Your task to perform on an android device: Go to the JioSaavn app & share your playlist to akashgahlot@google.com through gmail app
Image 0: 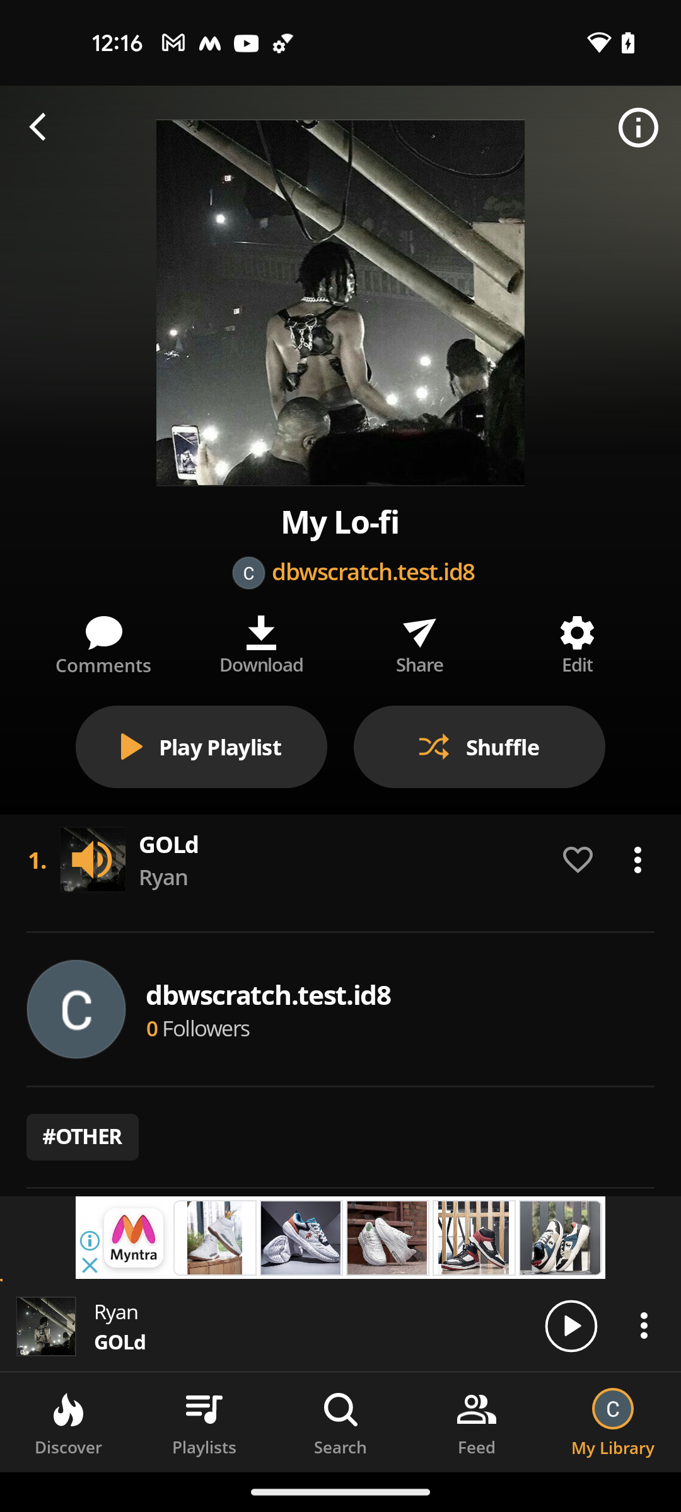
open the JioSaavn app
Step 0: open app "JioSaavn"
Image 1: 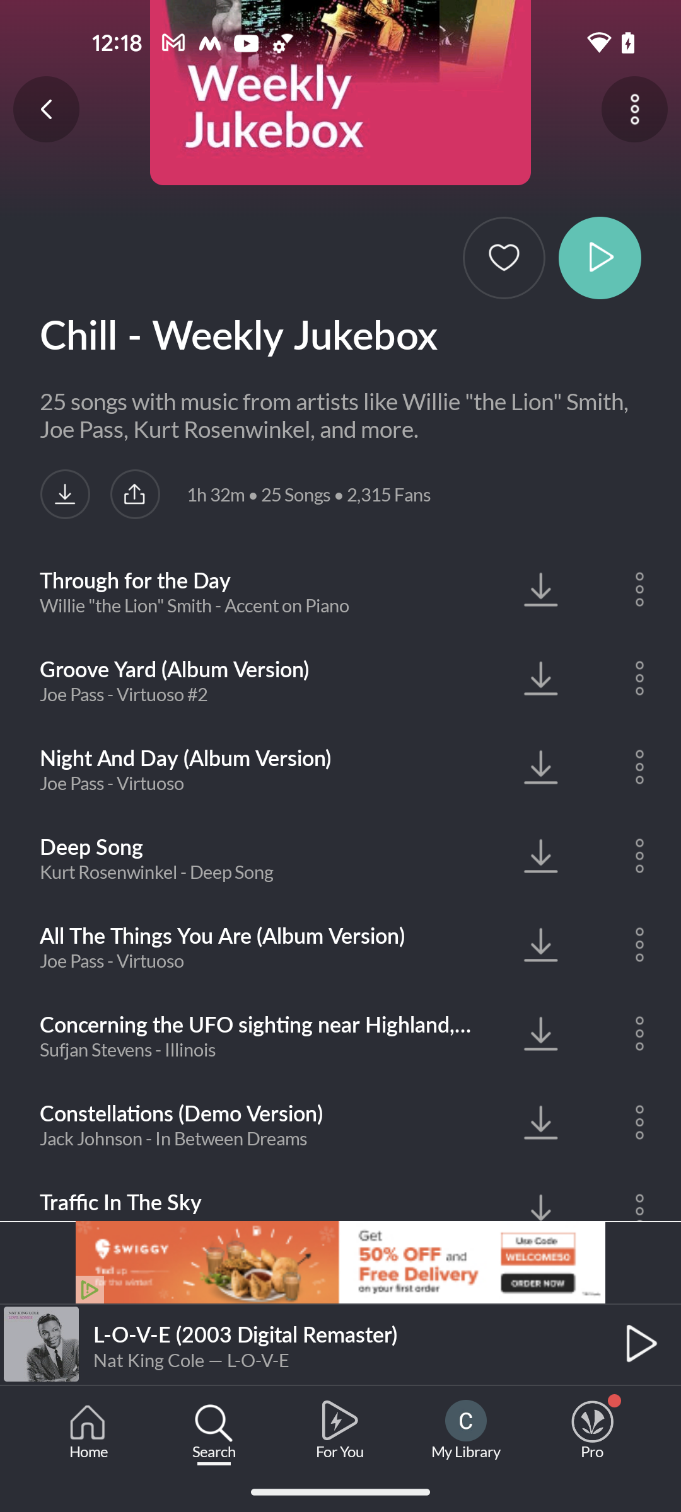
click on the My Library tab at the bottom of the screen
Step 1: click (466, 1420)
Image 2: 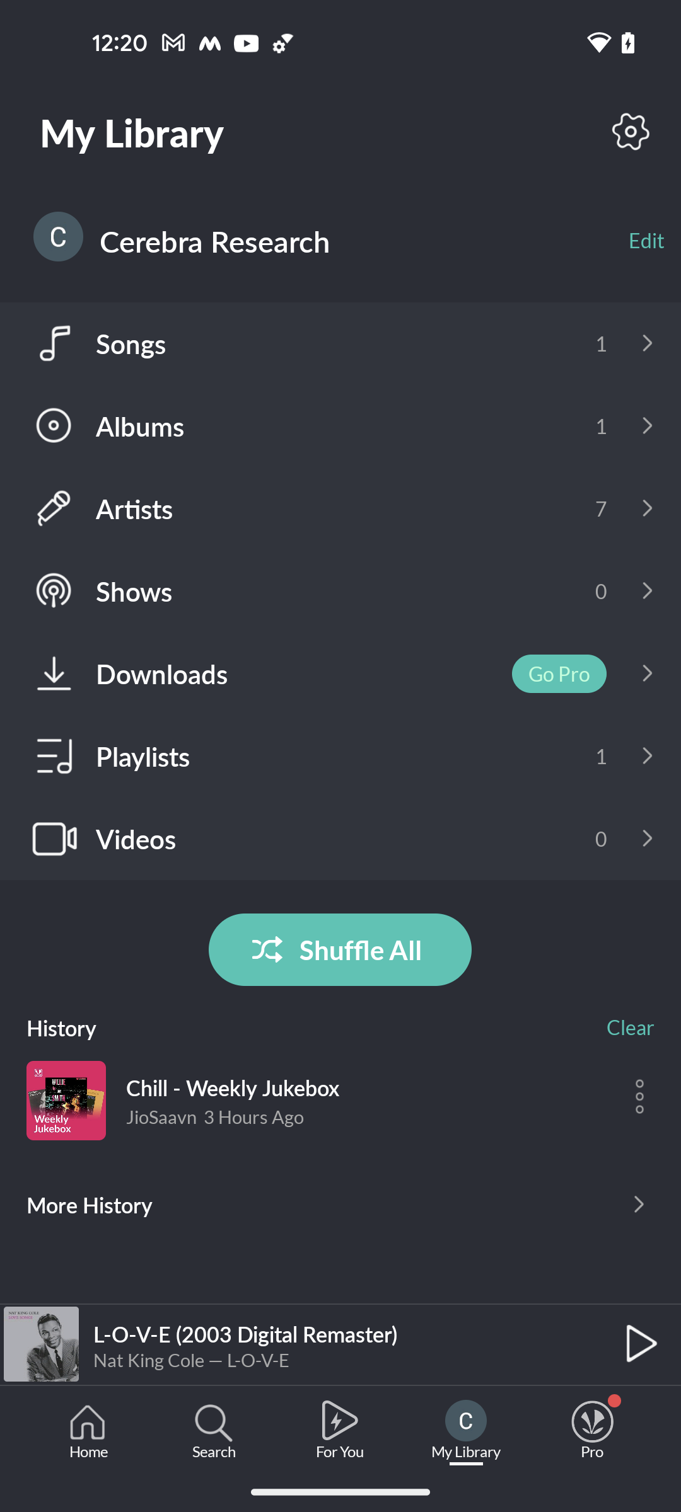
click on the Playlists option
Step 2: click (147, 756)
Image 3: 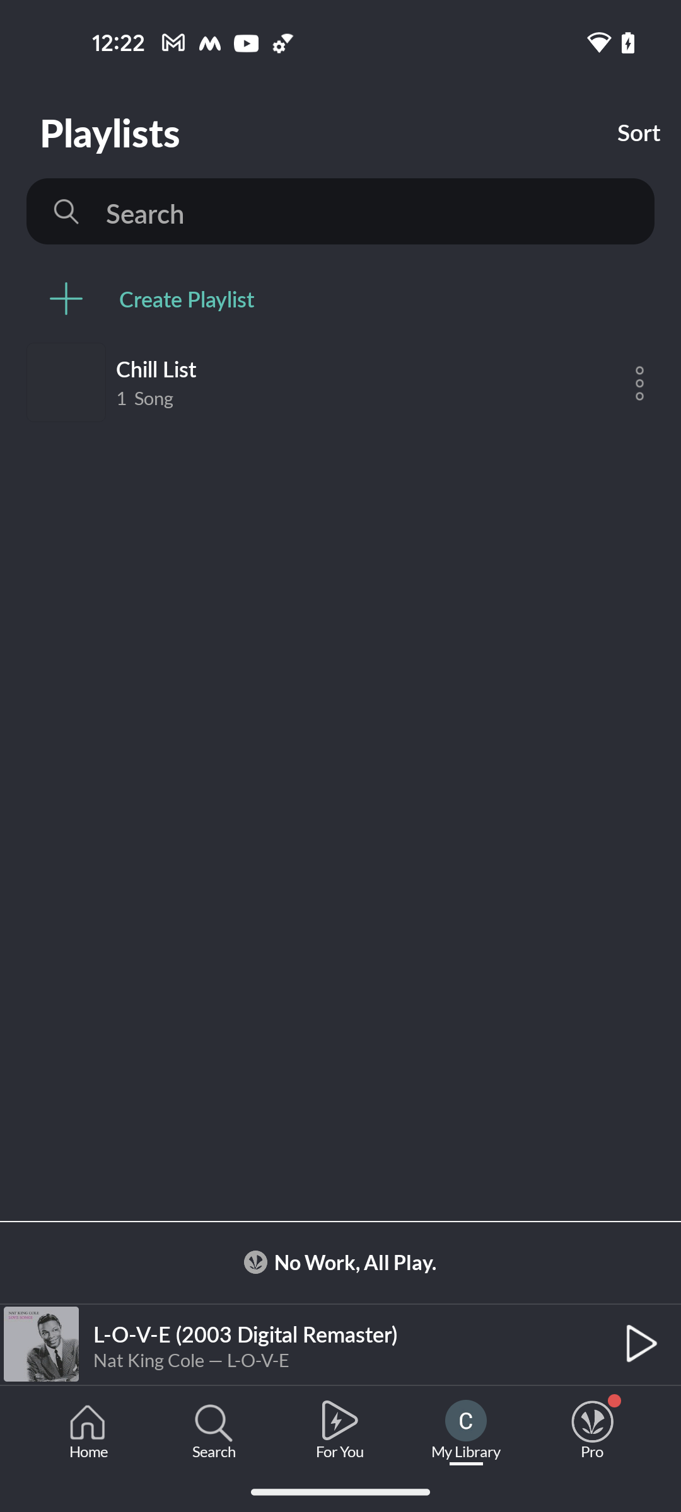
Select the playlist
Step 3: click (163, 368)
Image 4: 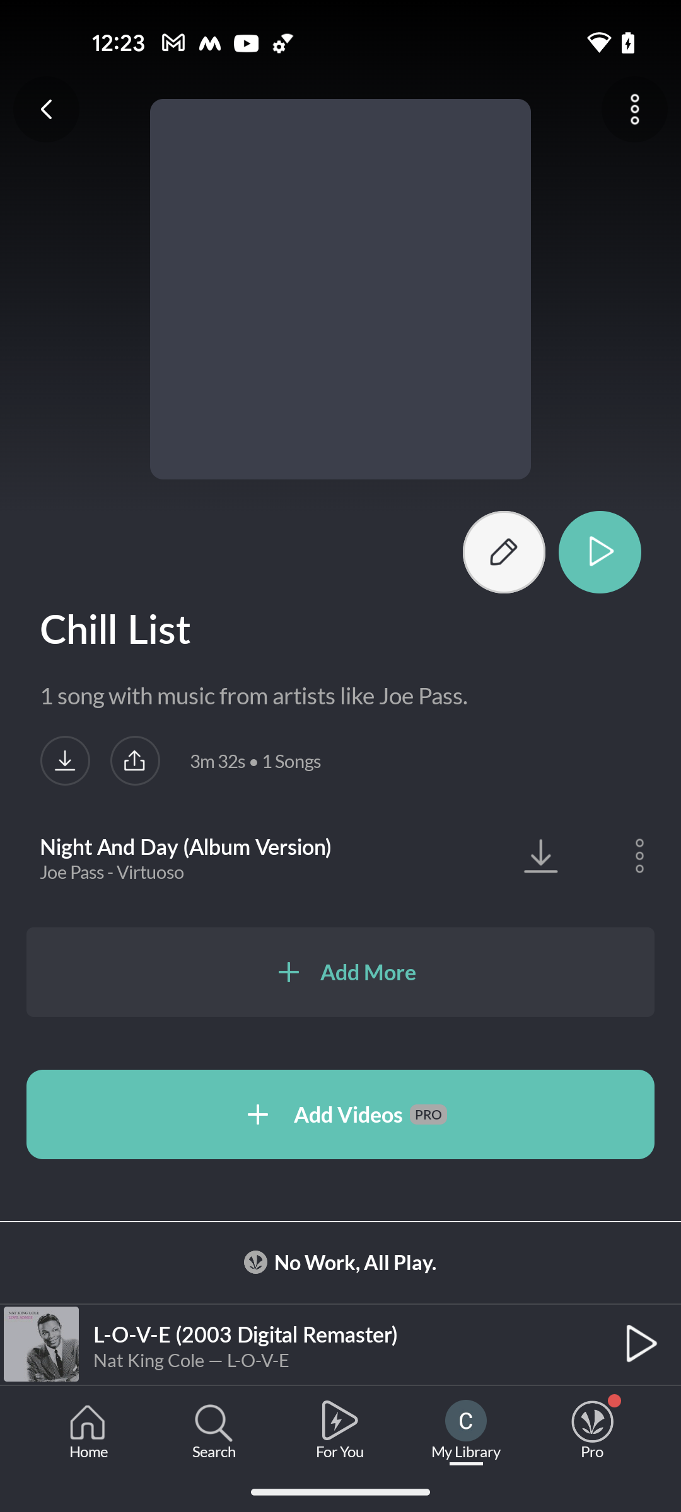
click on the three dots at the top right corner of the screen
Step 4: click (634, 113)
Image 5: 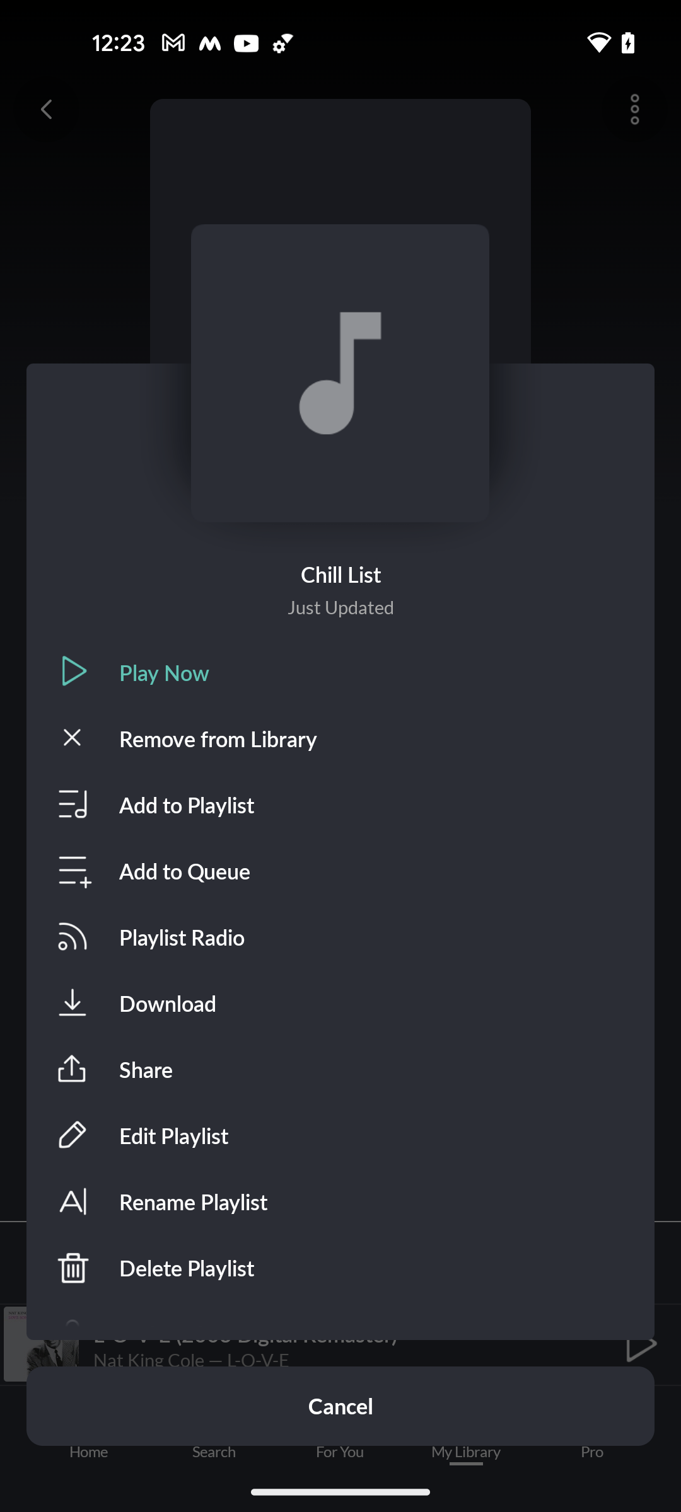
click on the share option
Step 5: click (139, 1069)
Image 6: 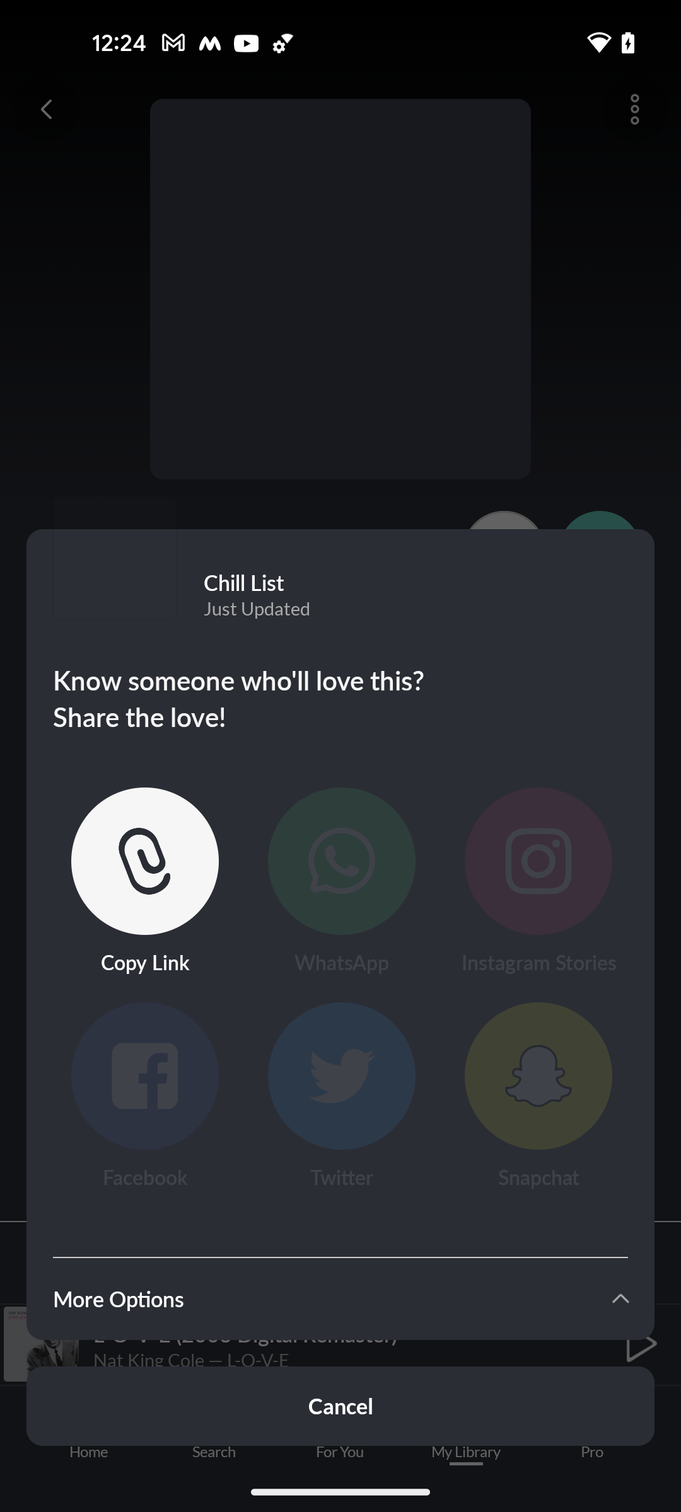
click on the More options
Step 6: click (354, 1298)
Image 7: 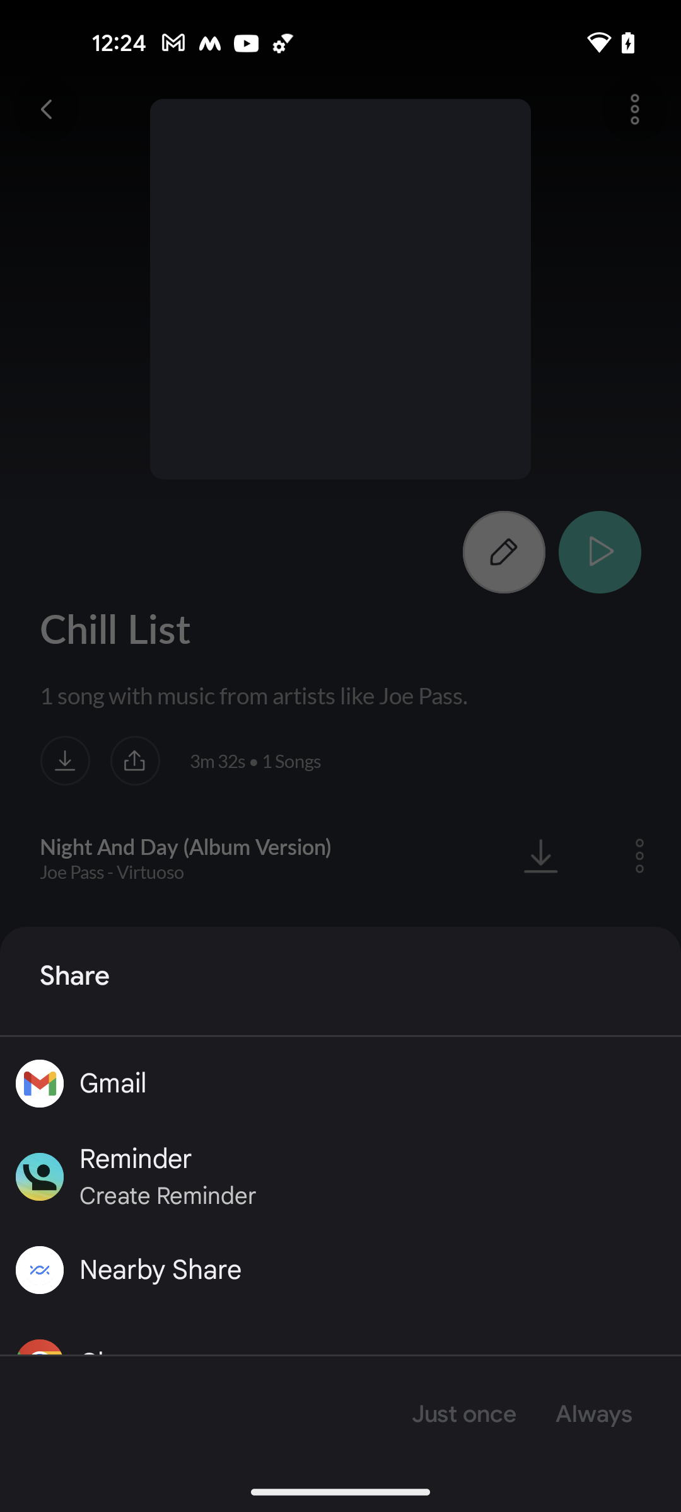
select the Gmail app
Step 7: click (113, 1084)
Image 8: 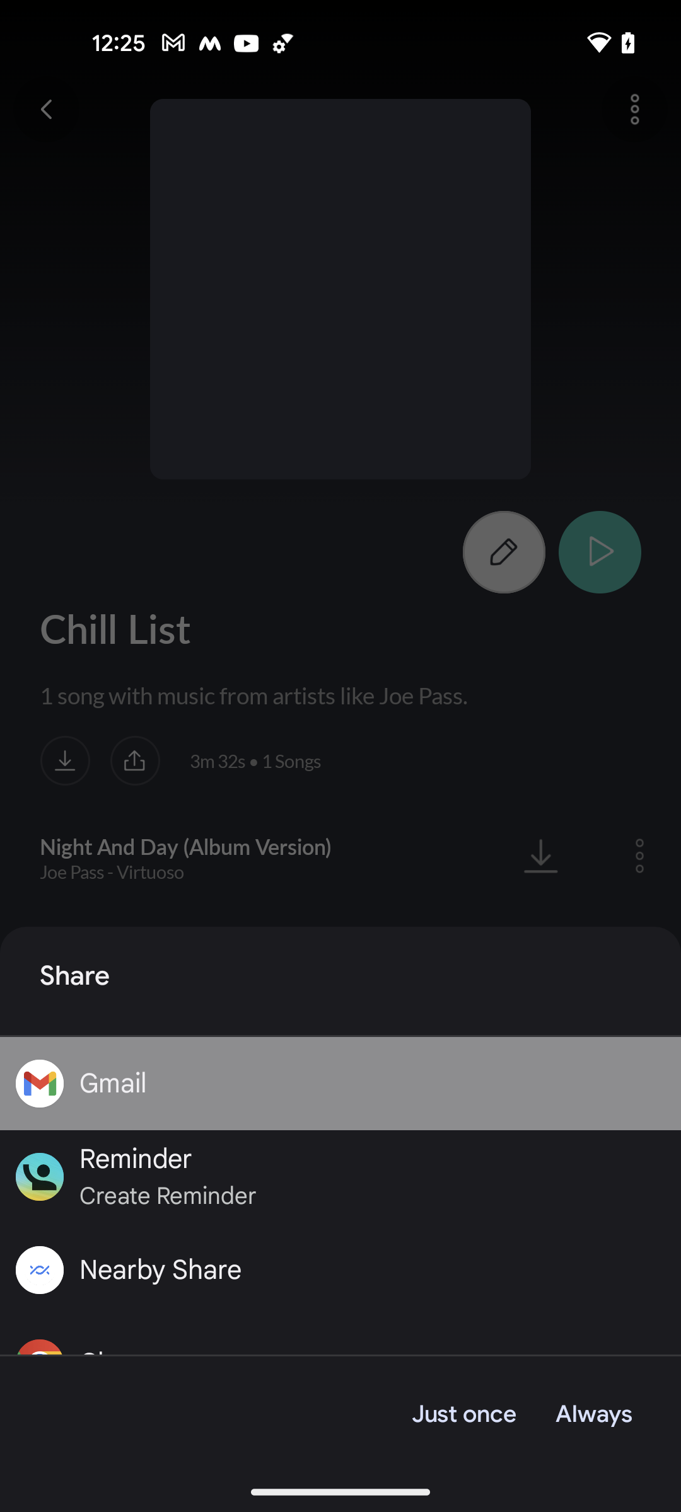
click on Just once option
Step 8: click (463, 1414)
Image 9: 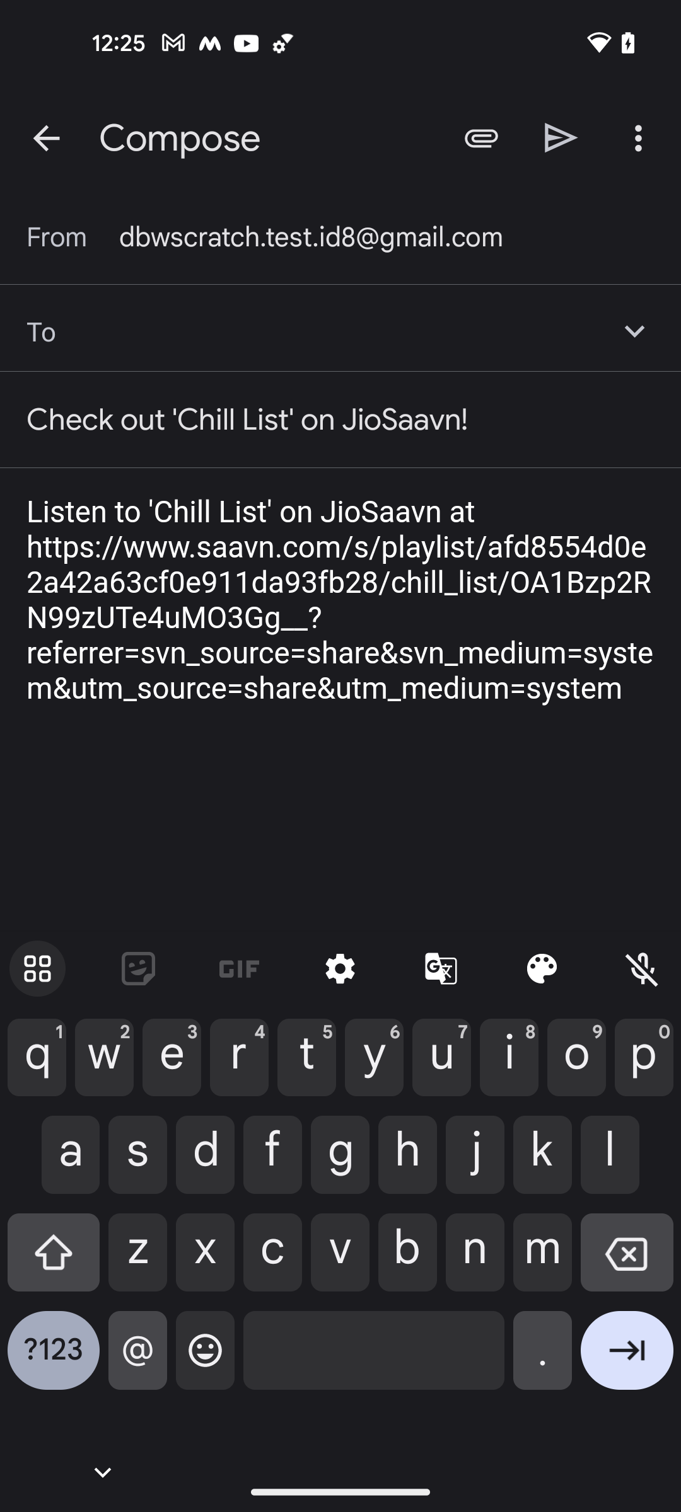
enter the email id of receiver akashgahlot@google.com
Step 9: type "akashgahlot@google.com"
Image 11: 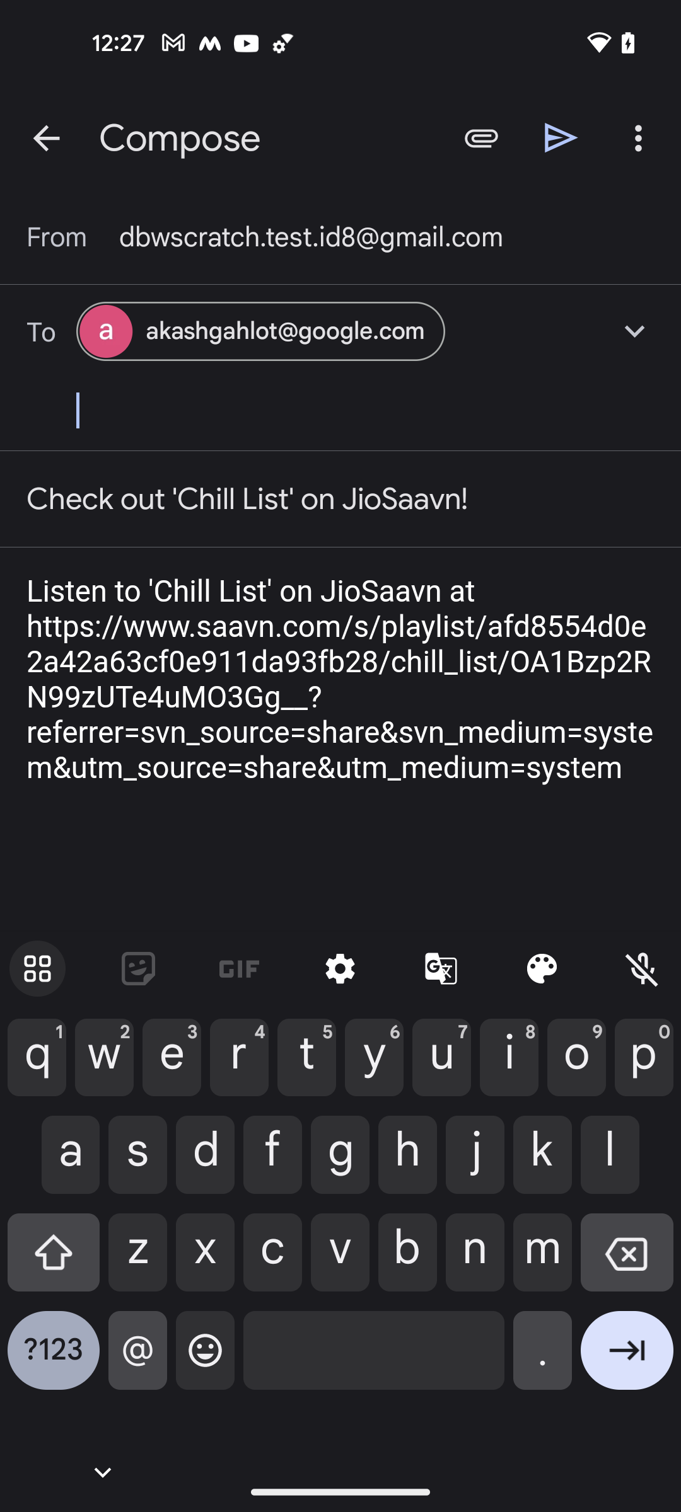
click on the send arrow icon at the top of the screen
Step 11: click (561, 137)